Your task to perform on an android device: Open the Gmail App, Delete an event titled as Skip connect on August 7, 2023, from 1:30 p.m. to 2:30 p.m.
Image 0: 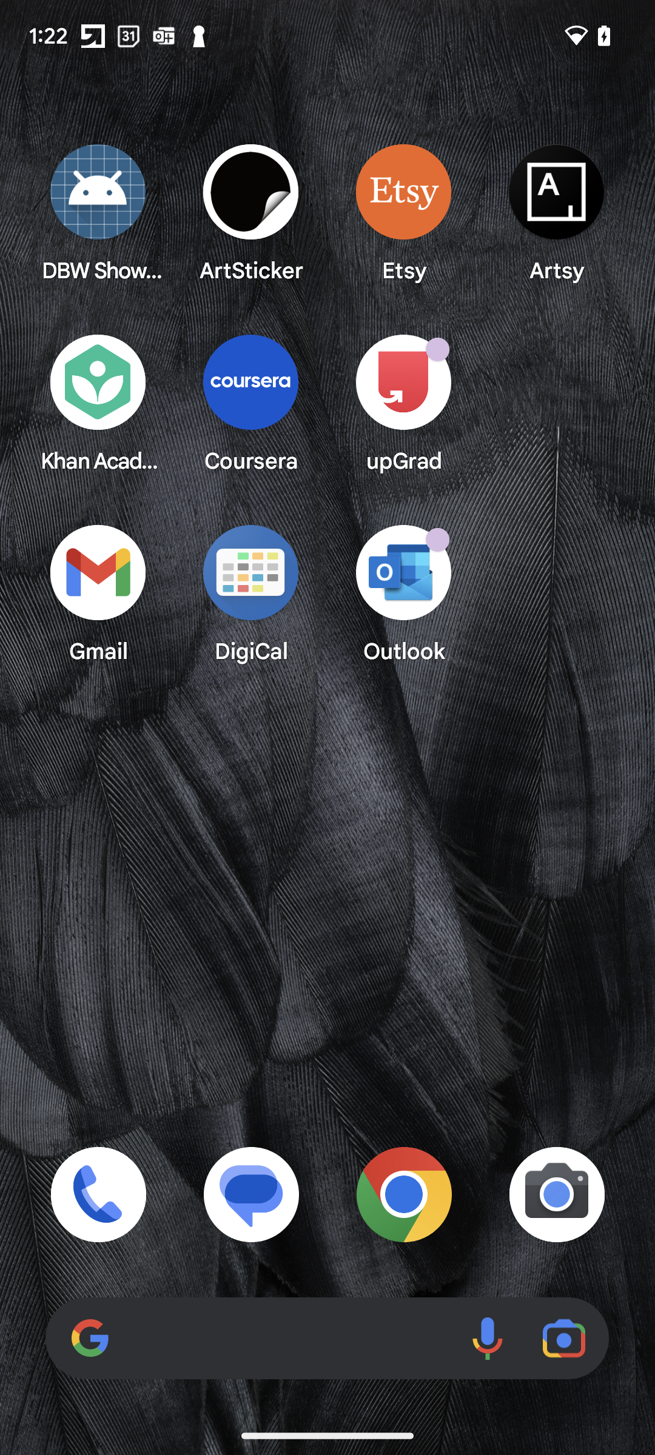
Open the Gmail App
Step 0: open app "Gmail"
Image 1: 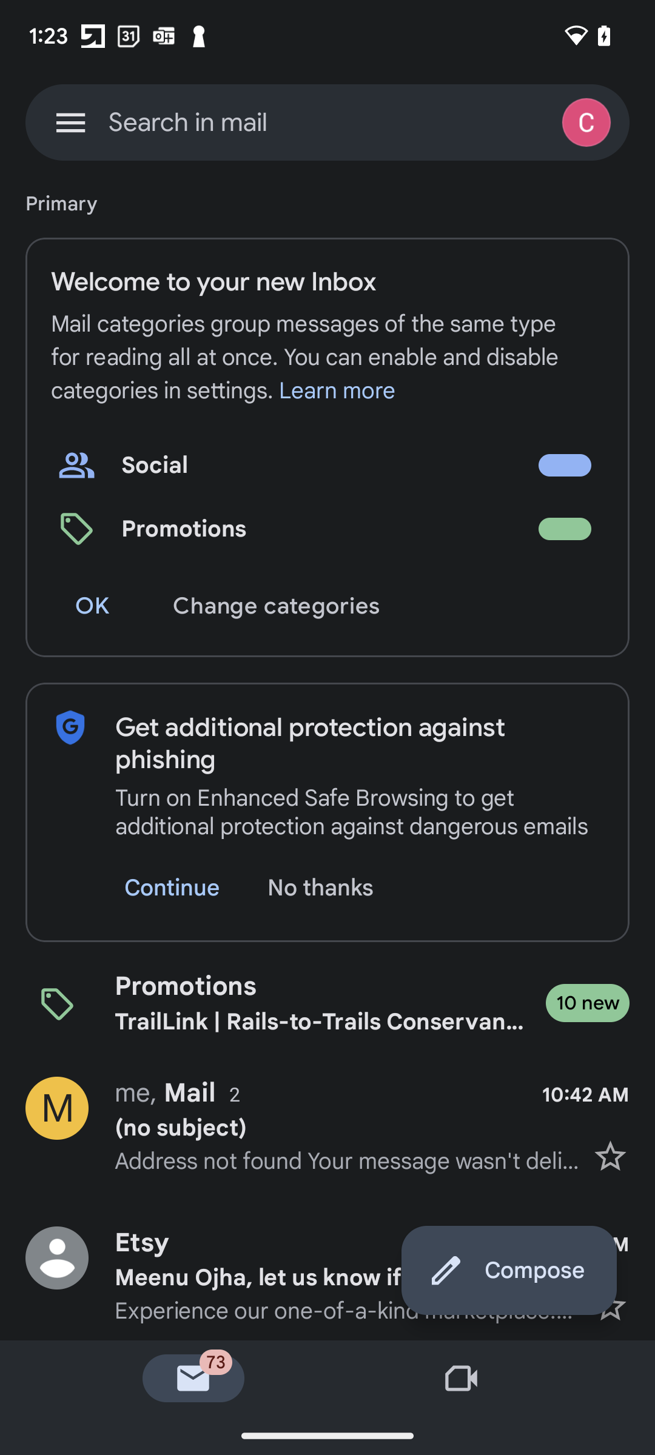
Click on the Three horizontal line 
Step 1: click (70, 122)
Image 2: 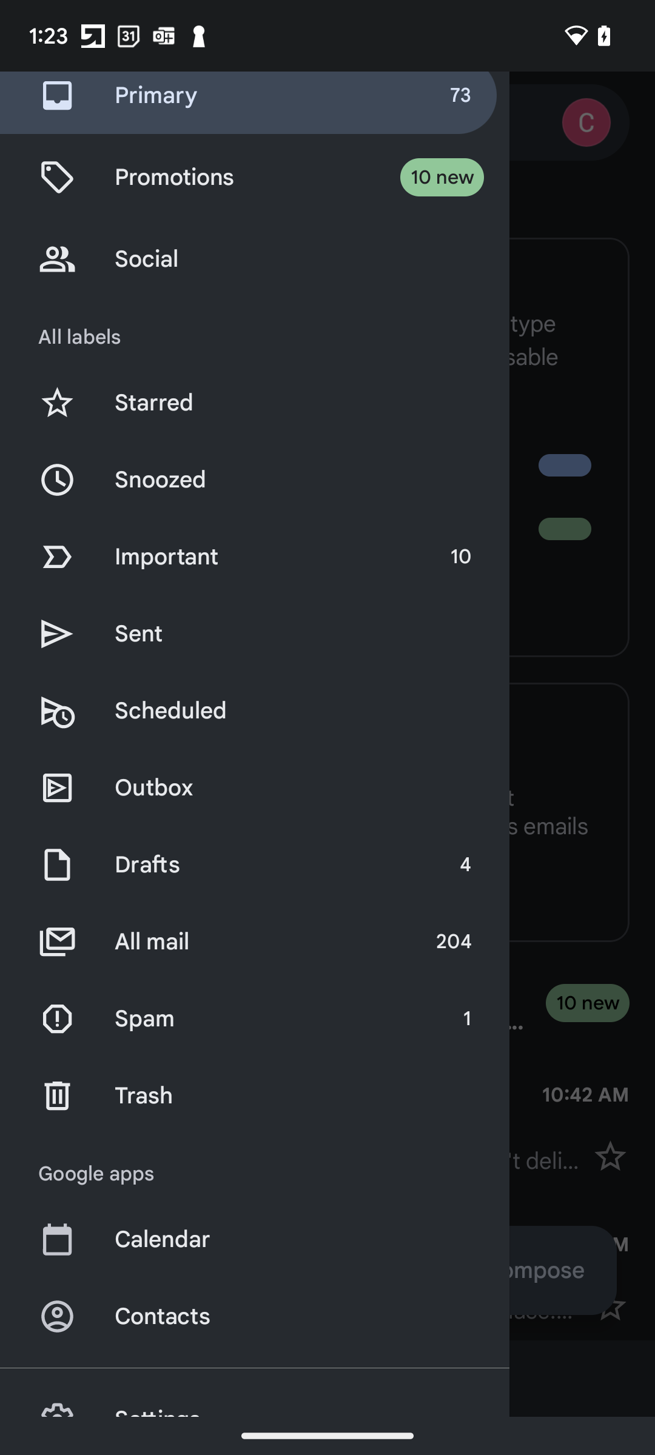
Click on the Calendar
Step 2: click (305, 1239)
Image 3: 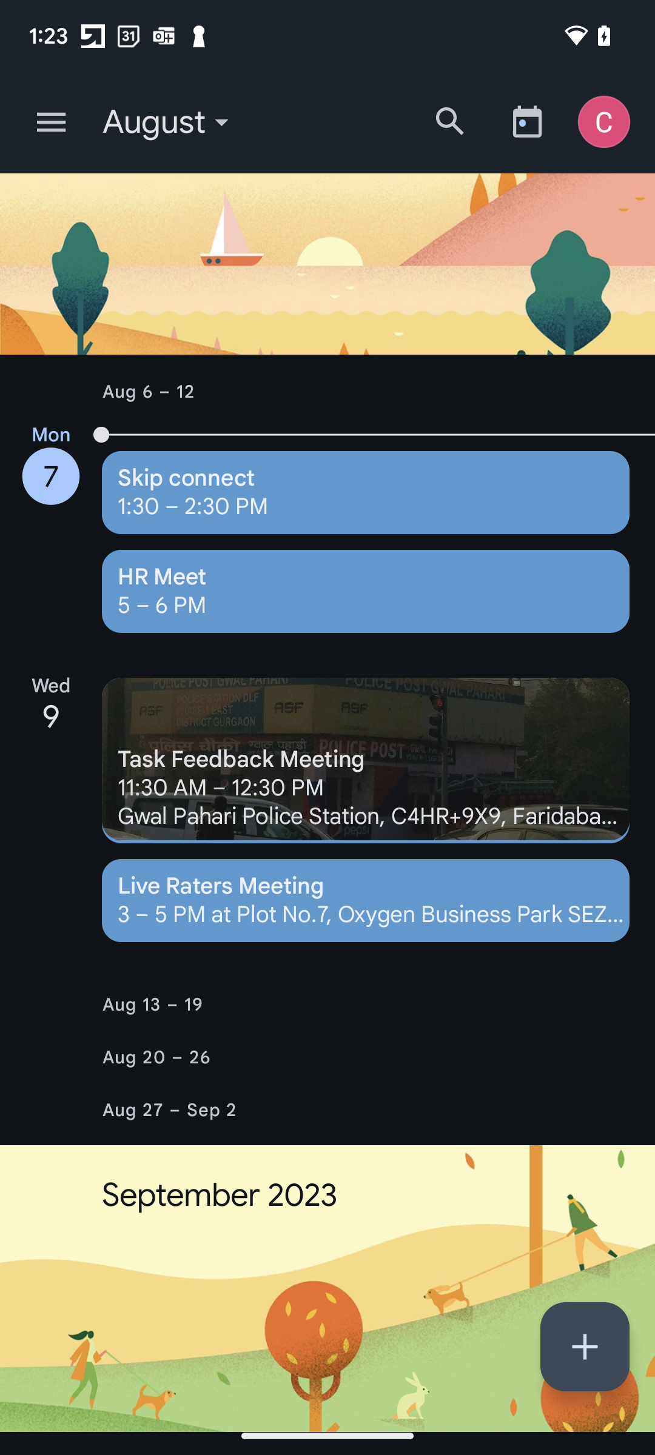
Click on the Skip connect Event
Step 3: click (366, 492)
Image 4: 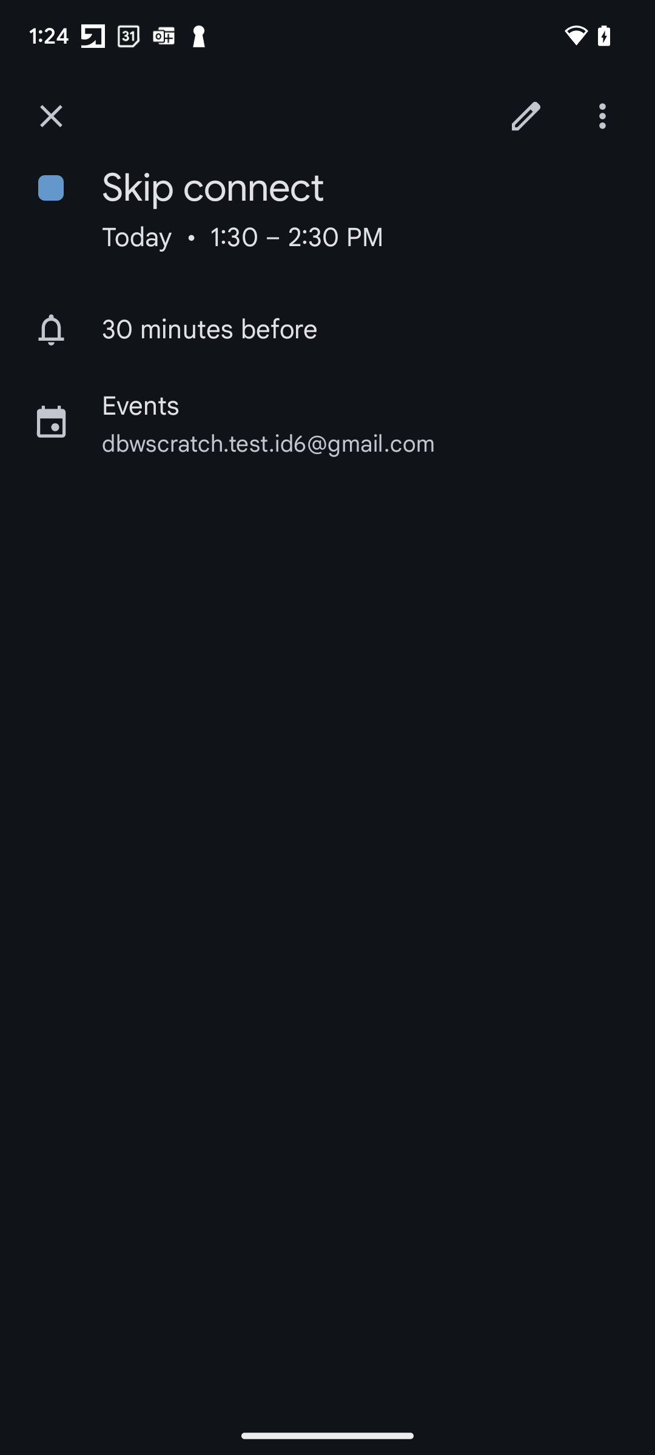
Click on the three dots in the top right corner of the screen
Step 4: click (605, 116)
Image 5: 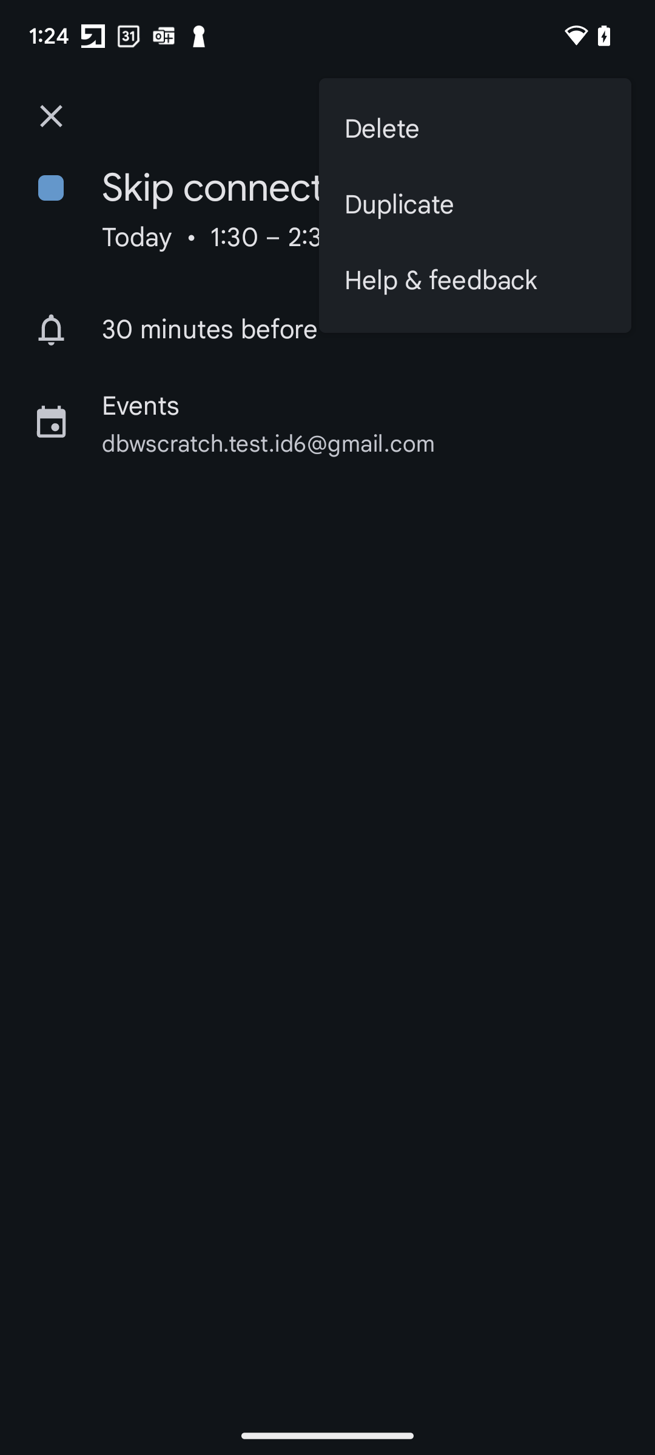
Select the delete option to the Delete the Event 
Step 5: click (475, 129)
Image 6: 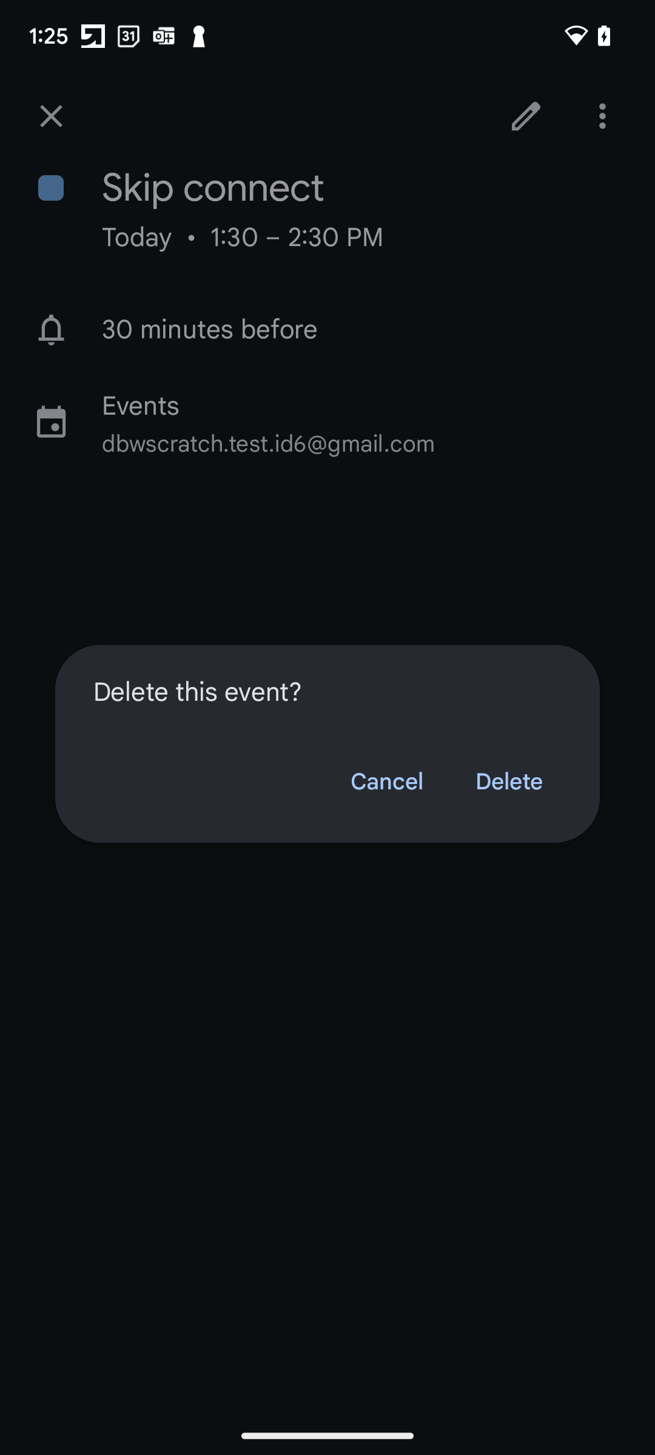
Again click on the Delete button to Delete again to confirm.
Step 6: click (508, 782)